Your task to perform on an android device: I would like to compare the price of the Solimo coffee table to other items, and what is the difference in price and rating?
Image 0: 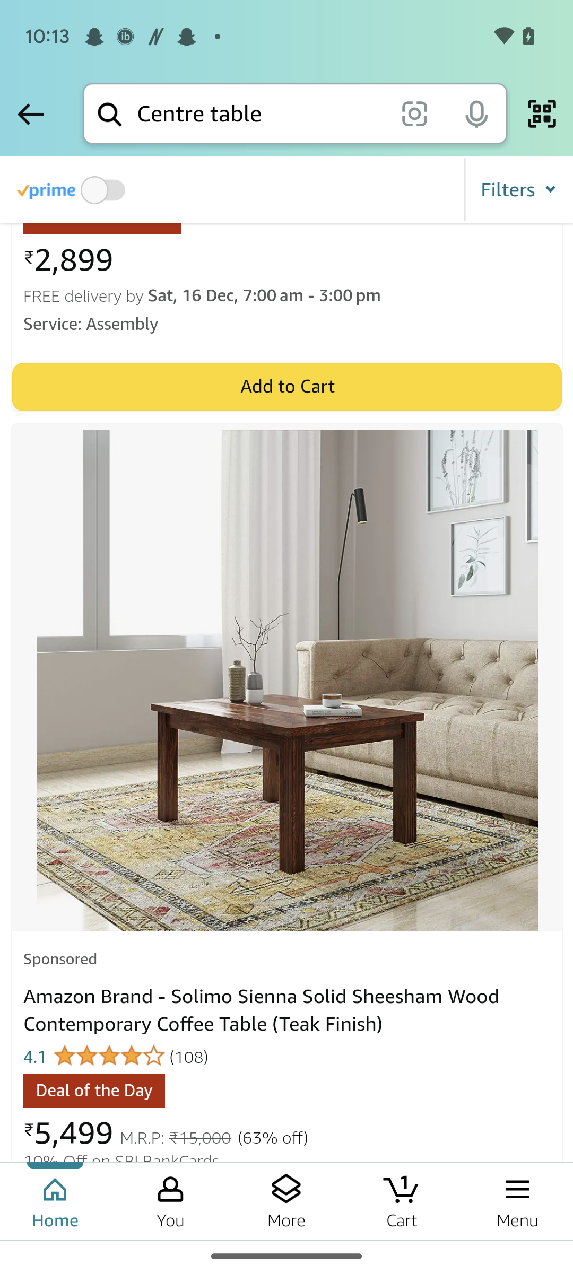
Click on the coffee table
Step 0: click (286, 681)
Image 1: 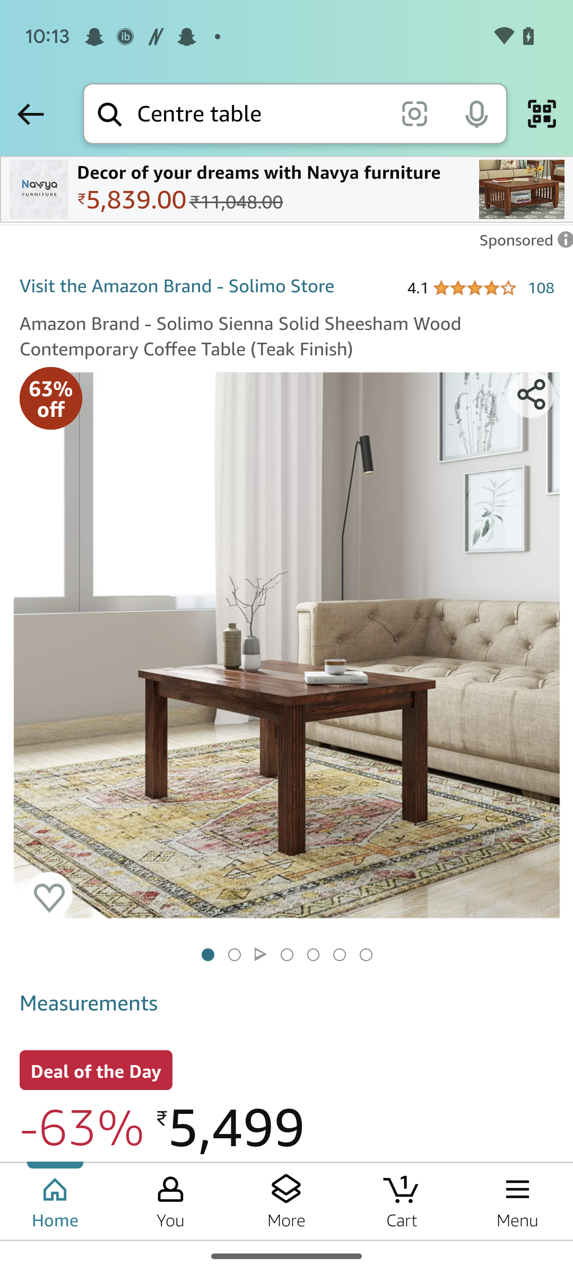
Scroll up to view the compare option
Step 1: scroll down
Image 2: 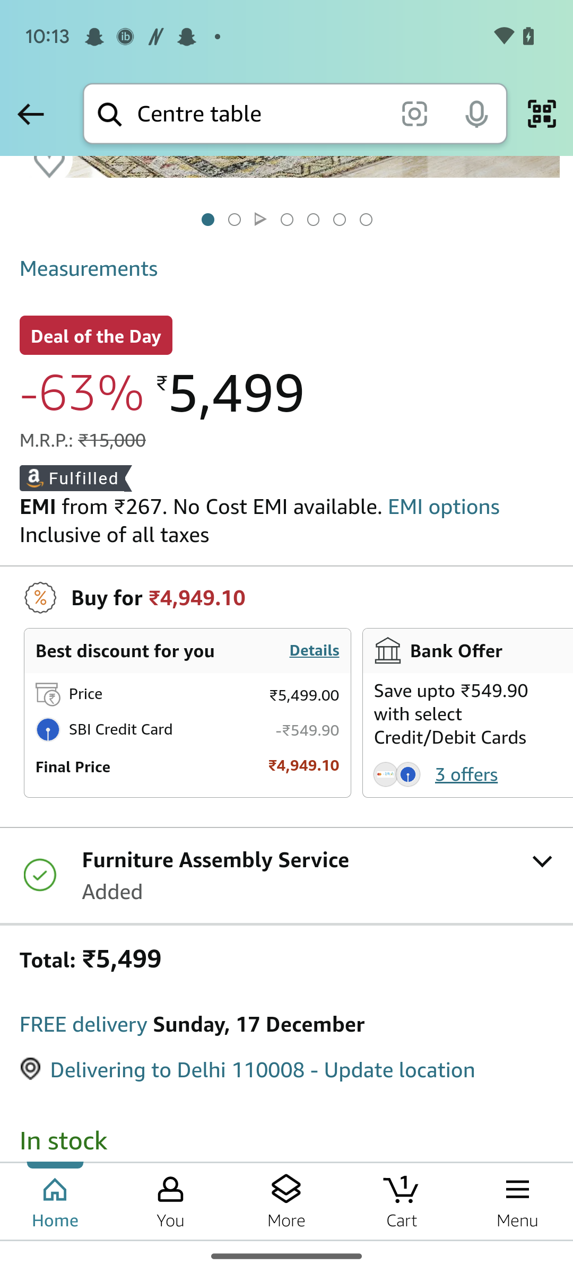
Scroll up to view the compare option
Step 2: scroll down
Image 3: 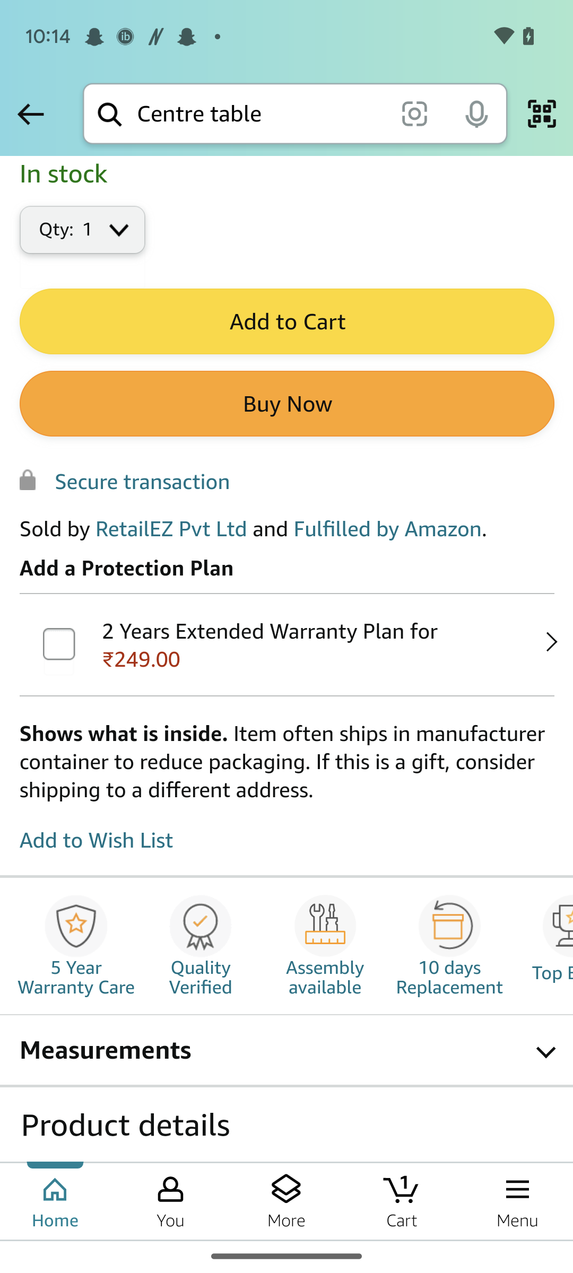
Scroll up to view the compare option
Step 3: scroll down
Image 4: 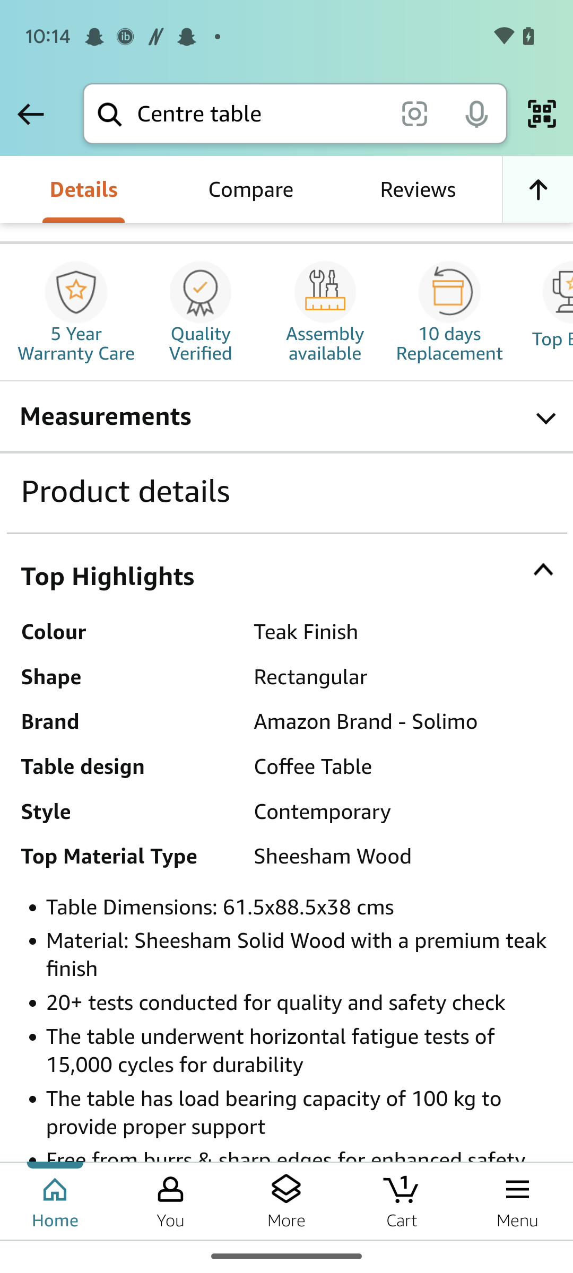
Click on the compare option 
Step 4: click (250, 189)